Your task to perform on an android device: I now know that my plant is called Cuban Oregano, and I would like to gather some future recommendations to help my plants survive and flourish in a polite manner
Image 0: 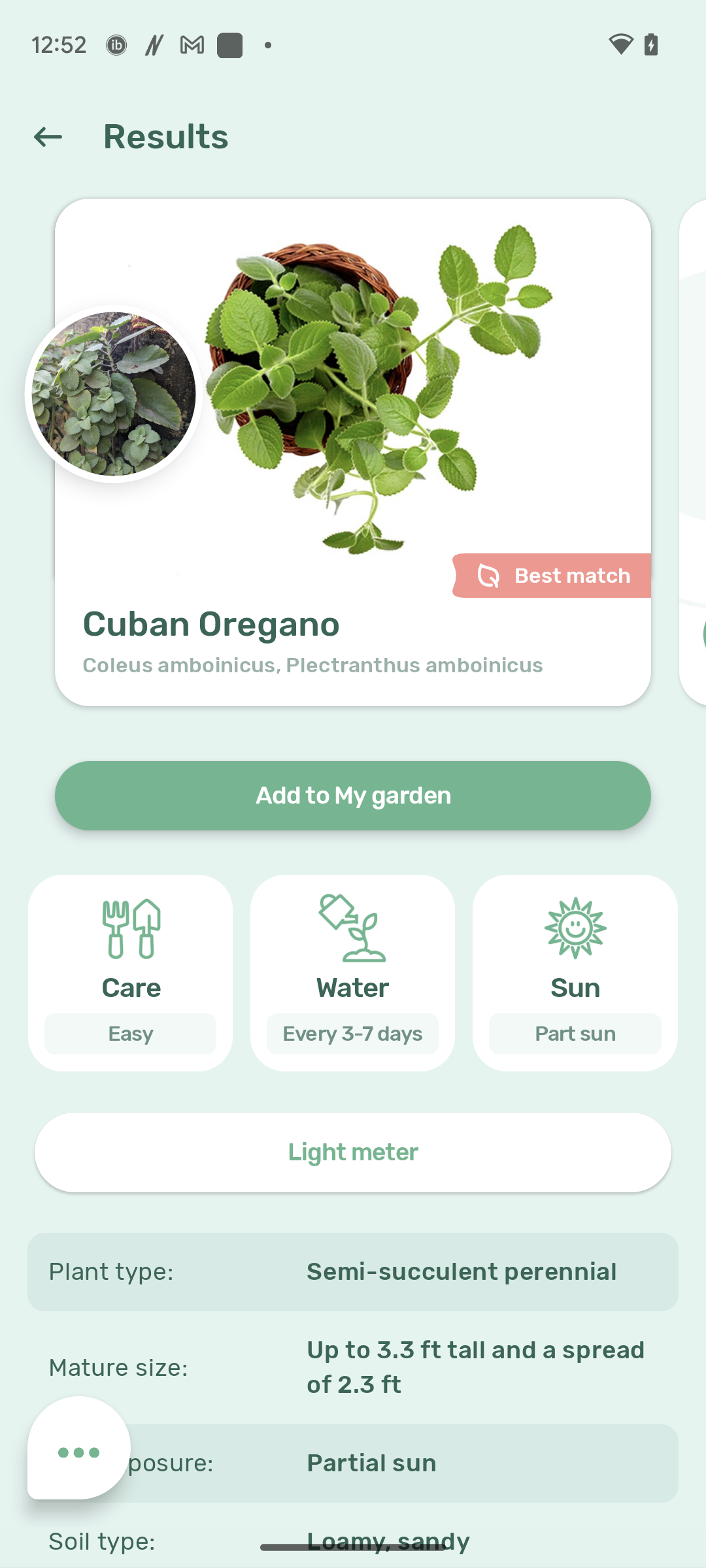
Click on the care icon 
Step 0: click (158, 951)